Your task to perform on an android device: I want to browse some new cars so that I can buy them.
Image 0: 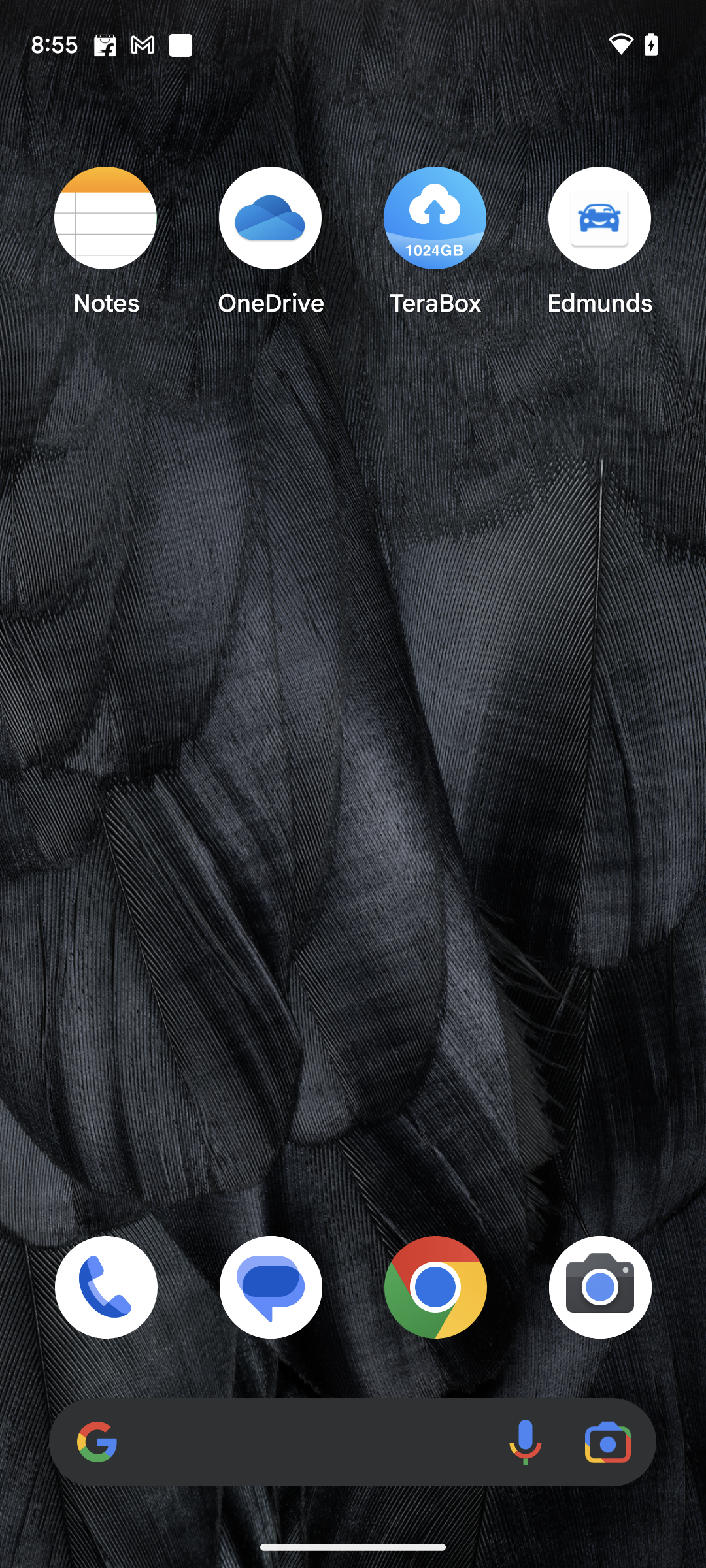
Open Edmunds app.
Step 0: open app "Edmunds"
Image 1: 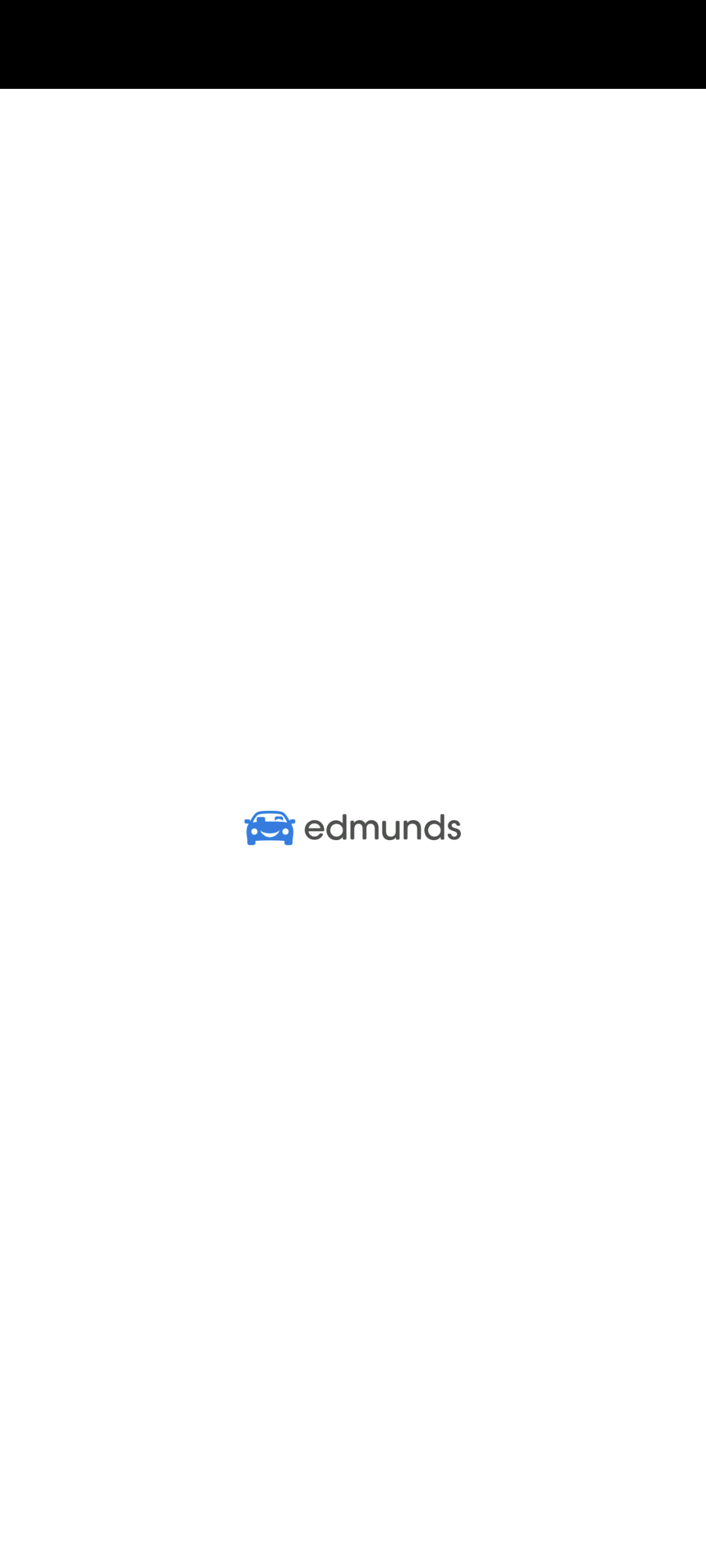
Open Edmunds app.
Step 1: wait
Image 2: 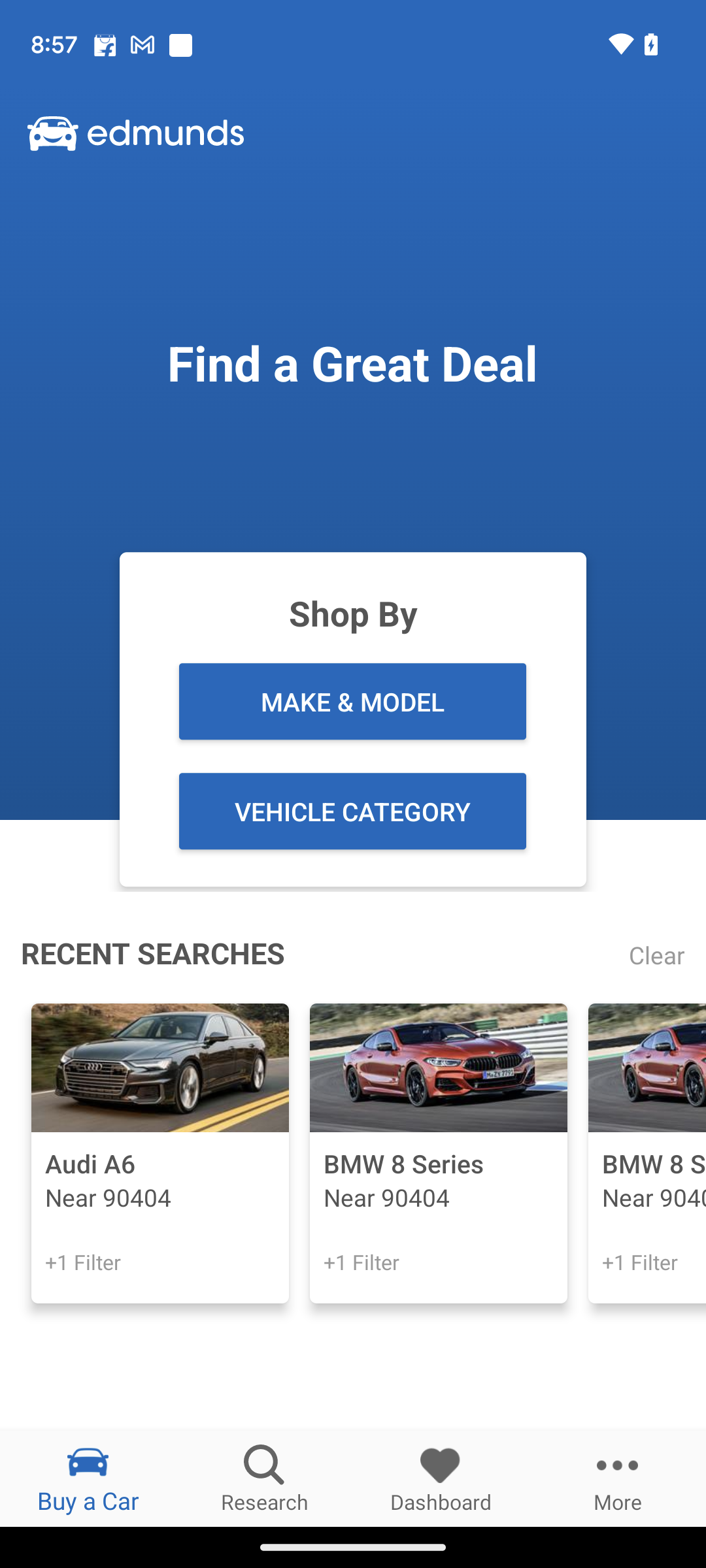
Click on Make & Model option on the screen.
Step 2: click (352, 701)
Image 3: 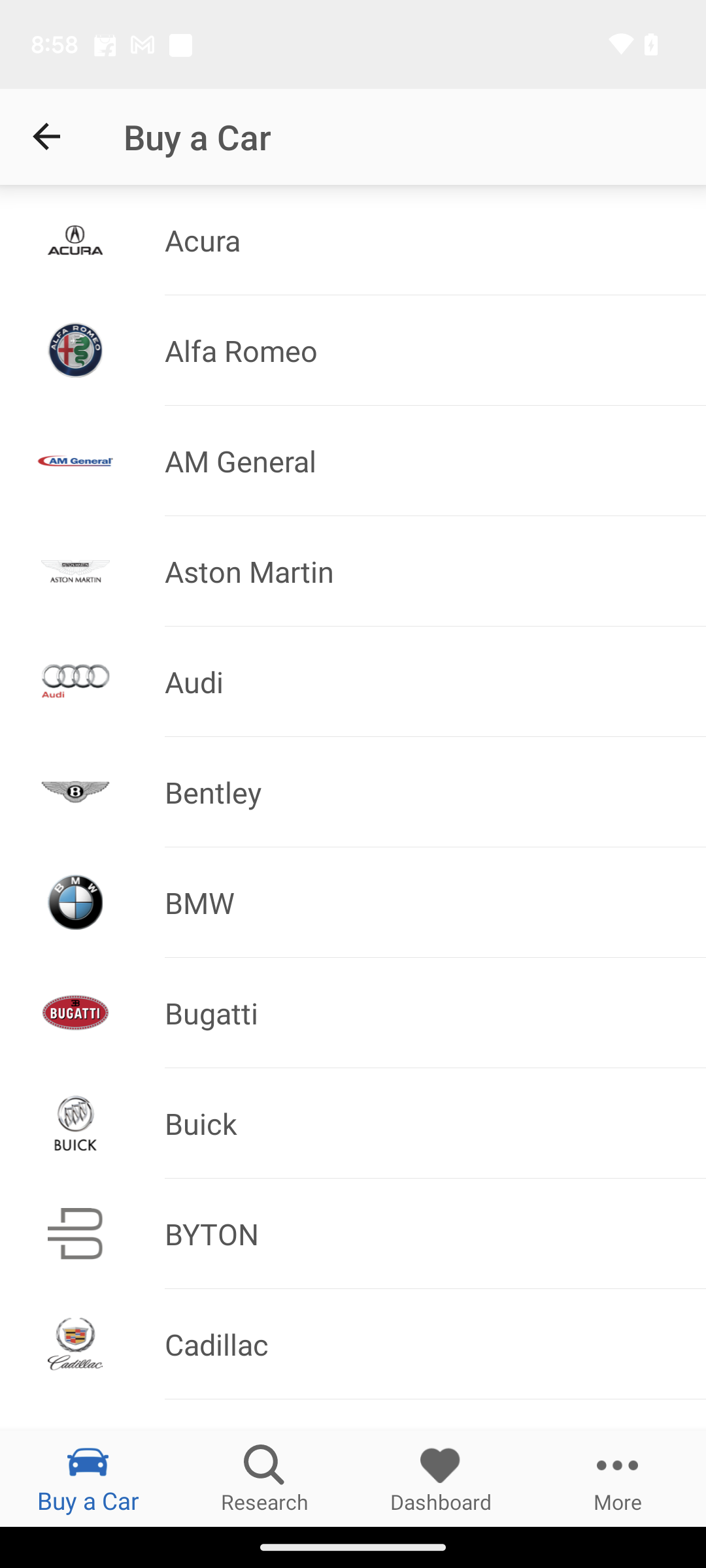
Click on BMW option on the screen.
Step 3: click (428, 902)
Image 4: 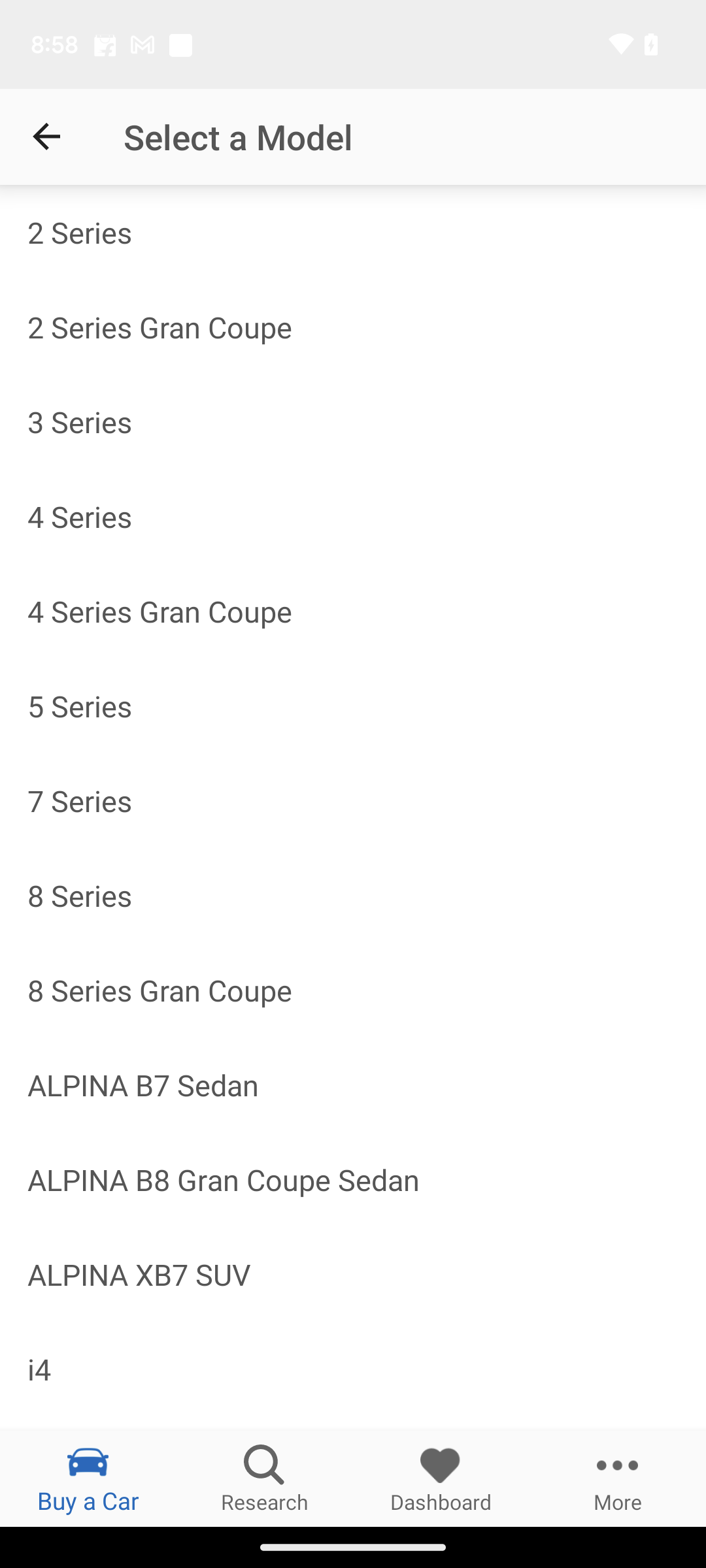
Click on 8 Series on the screen.
Step 4: click (353, 895)
Image 5: 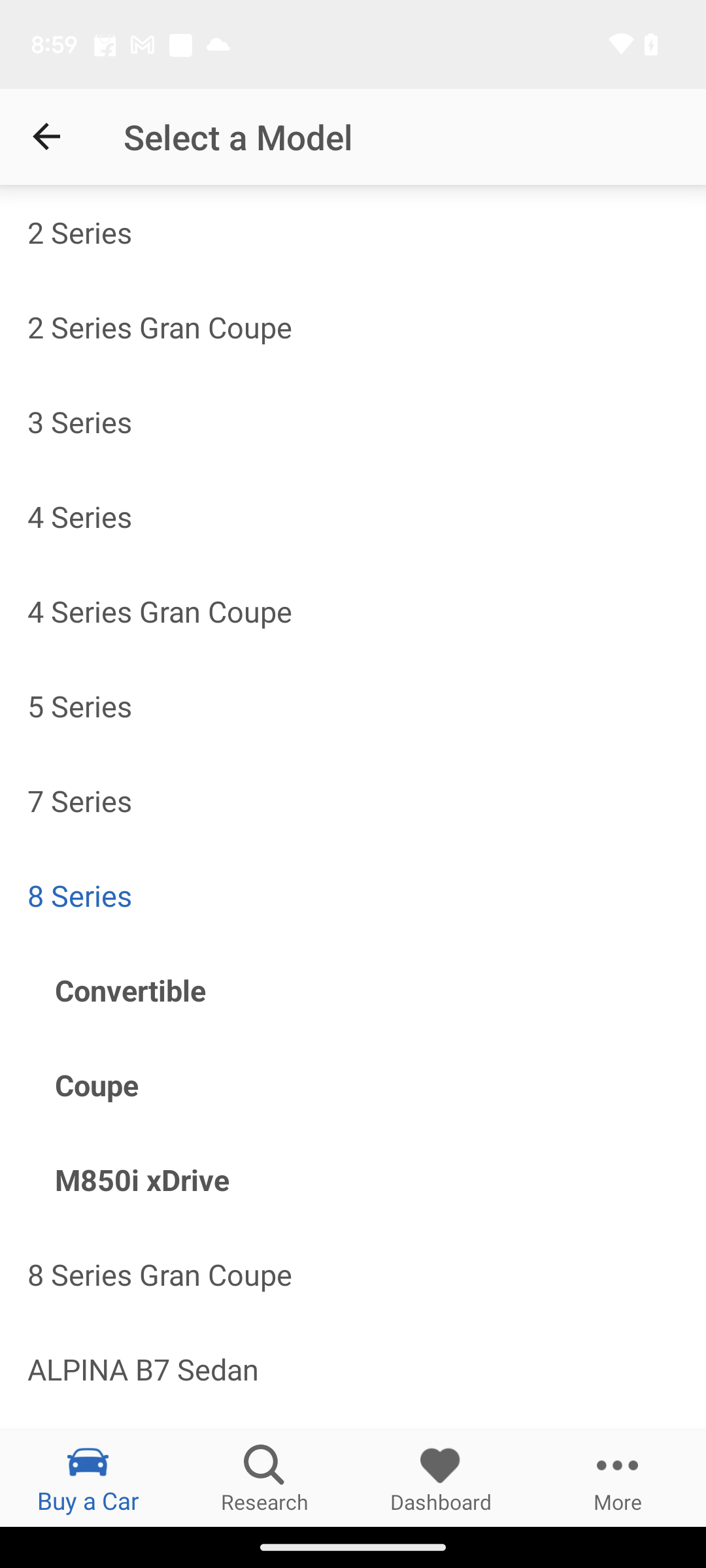
Click on Coupe option on the screen.
Step 5: click (367, 1085)
Image 6: 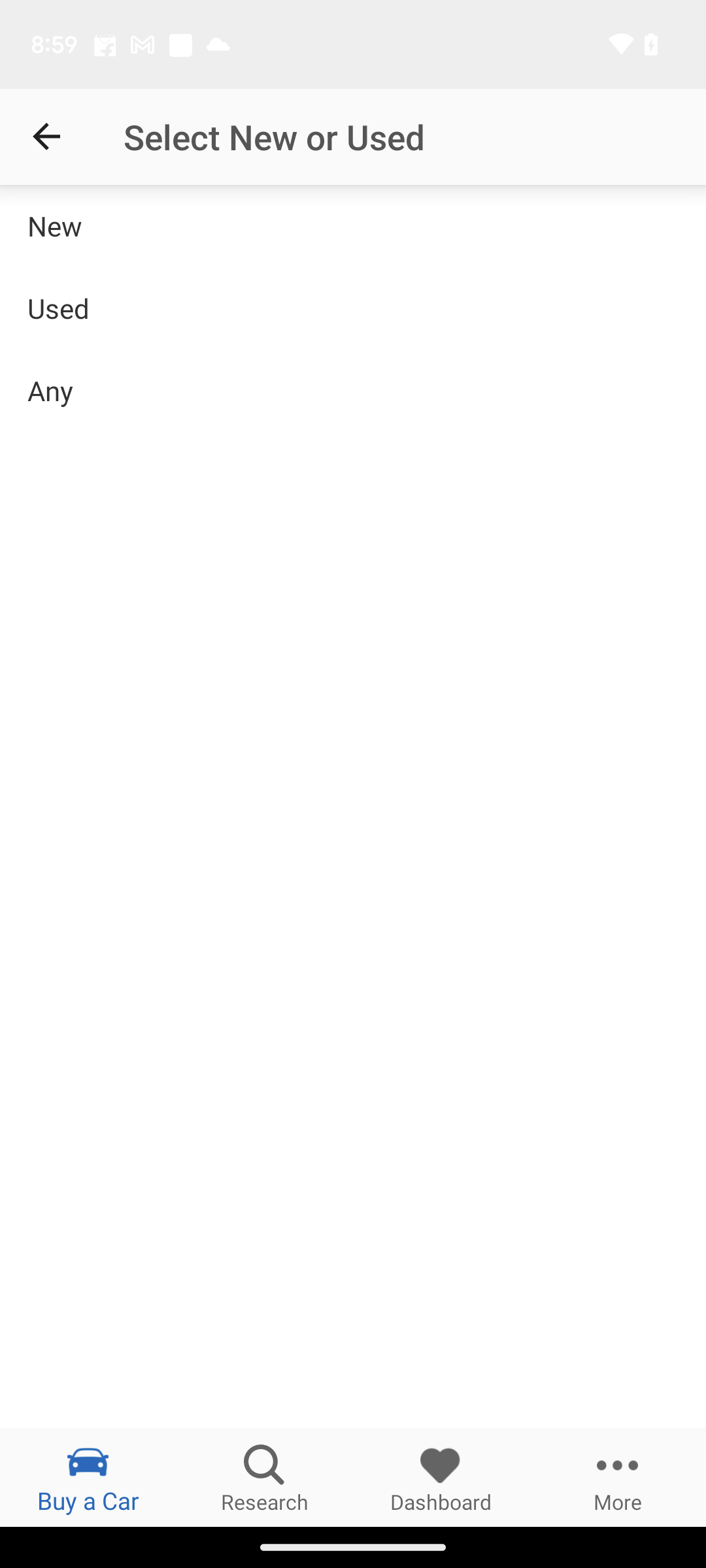
Click on New option on the screen.
Step 6: click (353, 226)